Your task to perform on an android device: Add the Social Hub Berlin hotel to my itinerary for the Berlin trip on the KAYAK app.
Image 0: 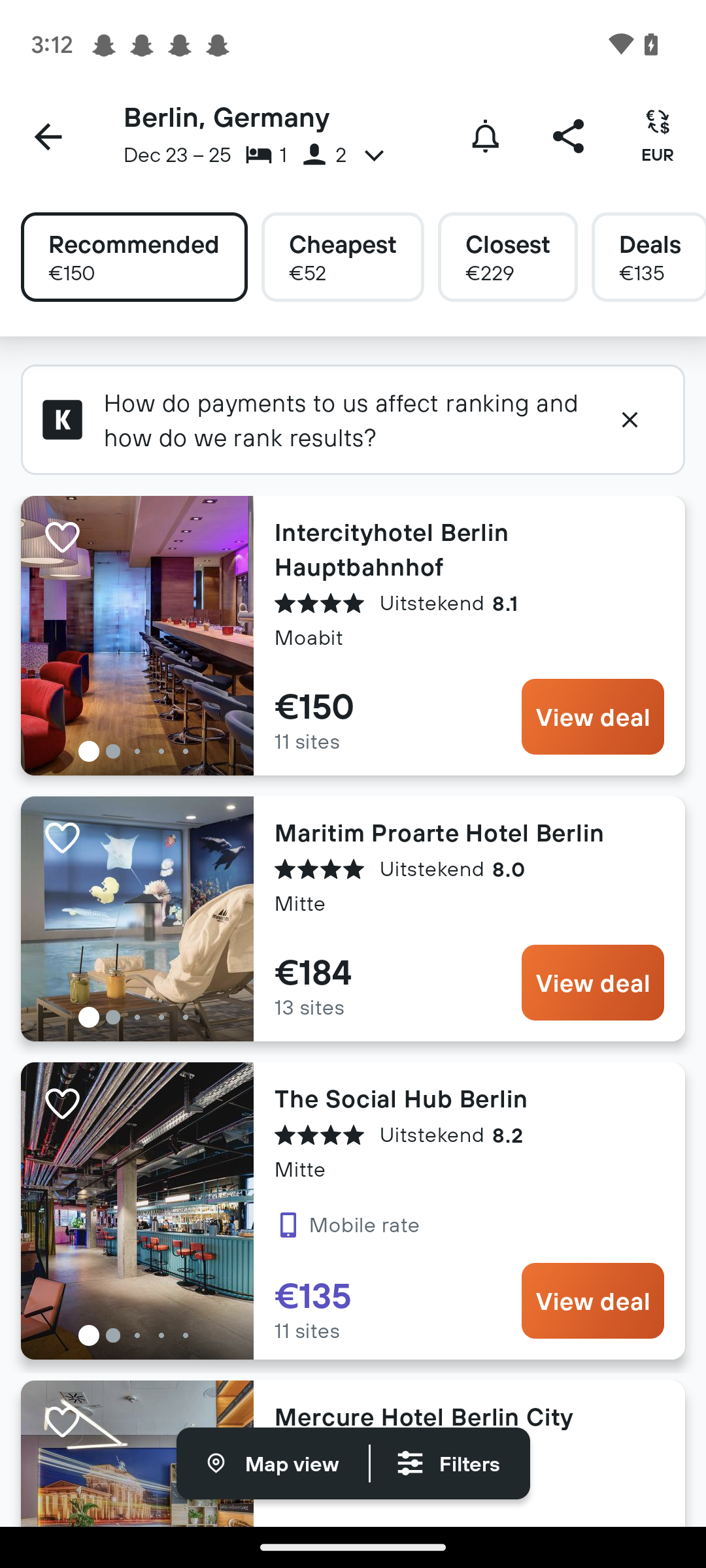
Click on the Social hub Berlin hotel.
Step 0: click (469, 1098)
Image 1: 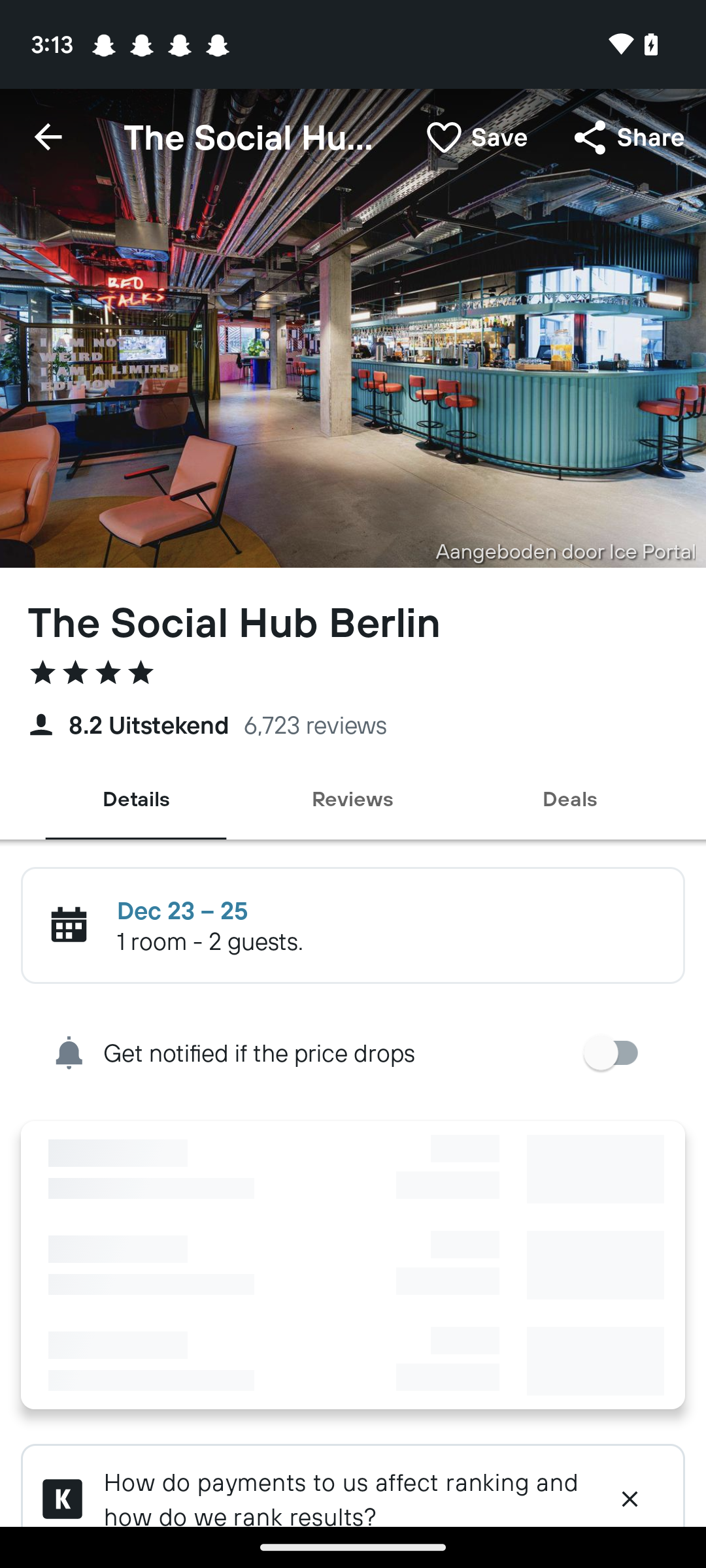
Click on the Save icon at the top of the screen.
Step 1: click (475, 137)
Image 2: 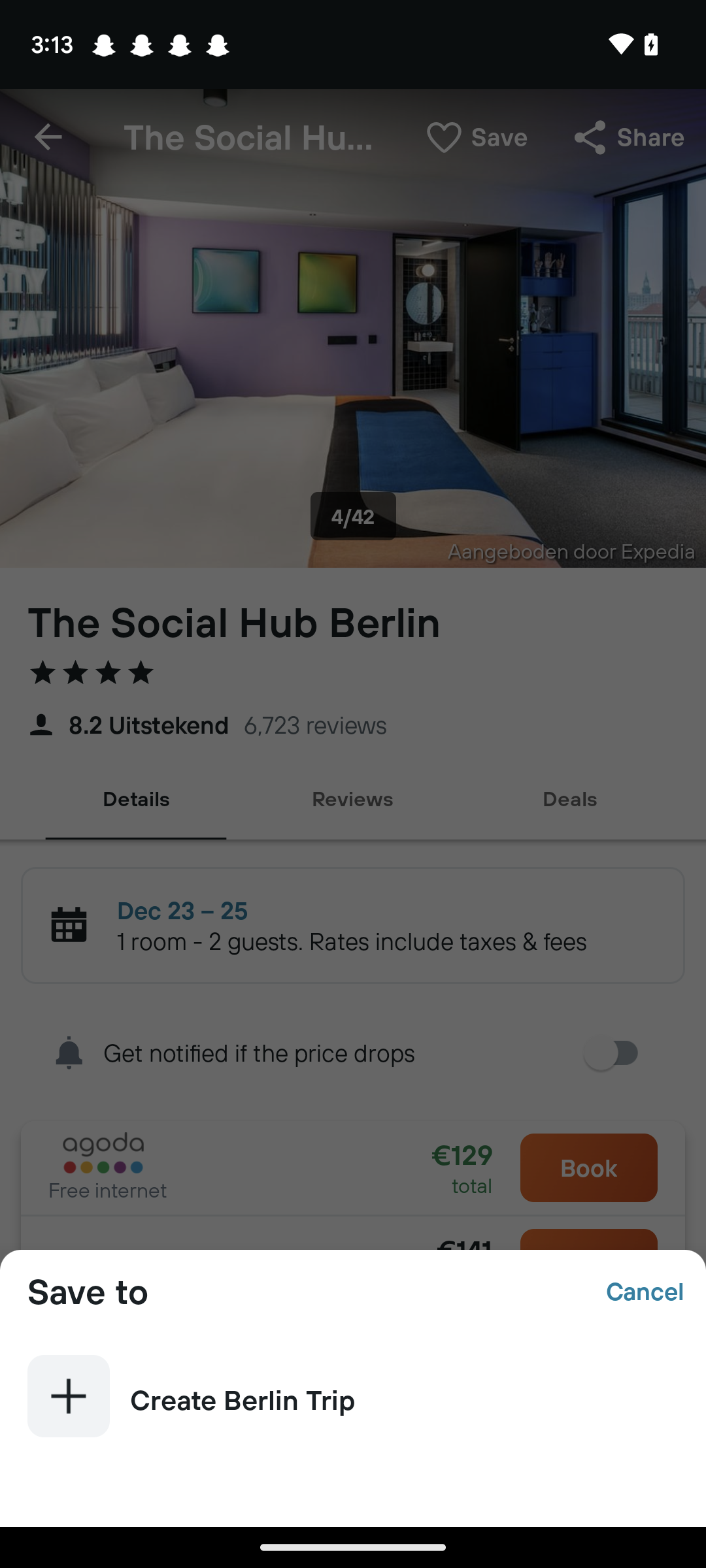
Click on Create Berlin Trip.
Step 2: click (404, 1399)